Your task to perform on an android device: Open Drawing Pad for Everyone app, Make a Dot pattern effect on the sheet
Image 0: 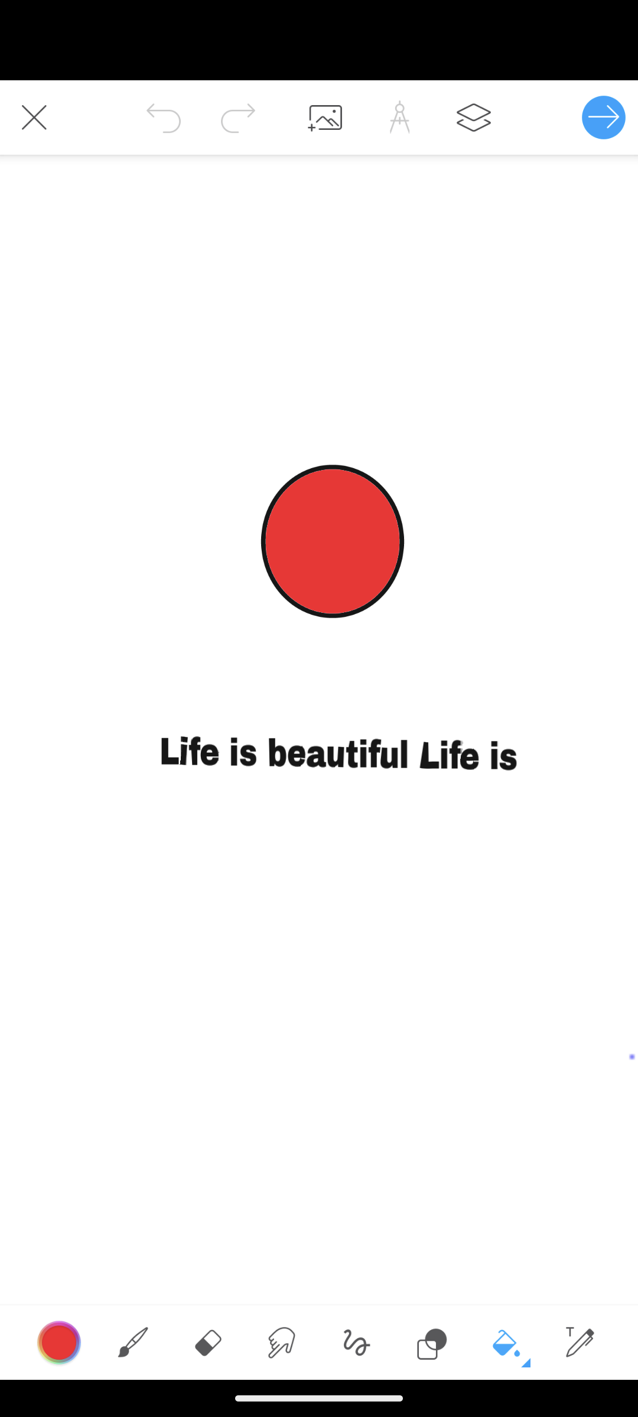
Open Drawing Pad for Everyone app
Step 0: open app "Drawing Pad for Everyone"
Image 1: 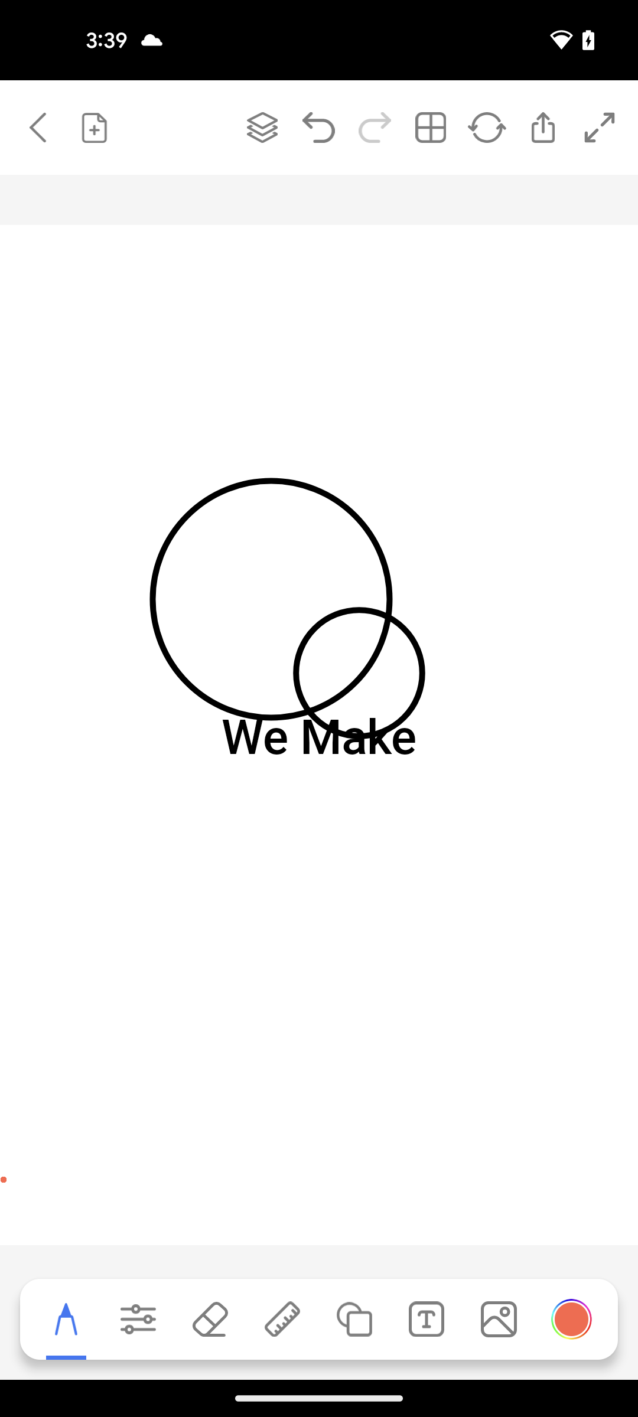
Click on the pattern icon at the top of the screen
Step 1: click (431, 128)
Image 2: 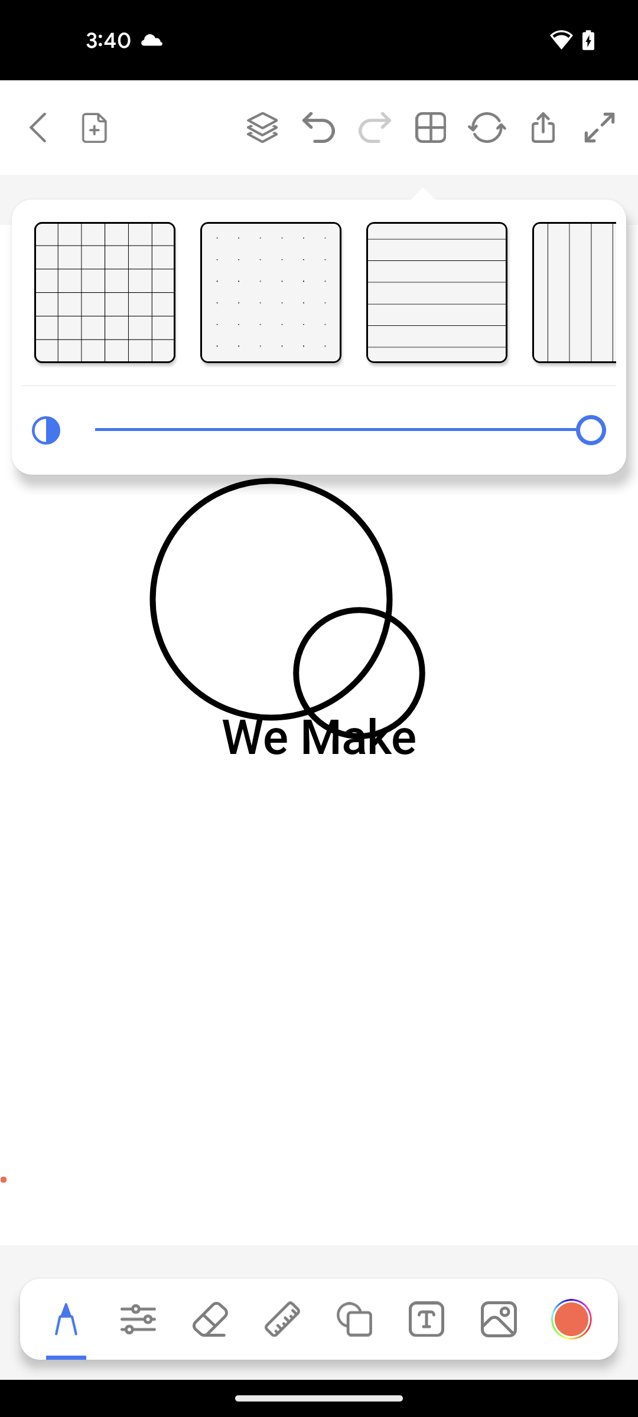
Click on the Dot pattern effect in the pattern section
Step 2: click (271, 292)